Your task to perform on an android device: I would like to share the recording with my mom at violetvanloon67@gmail.com so she could listen to it as well.
Image 0: 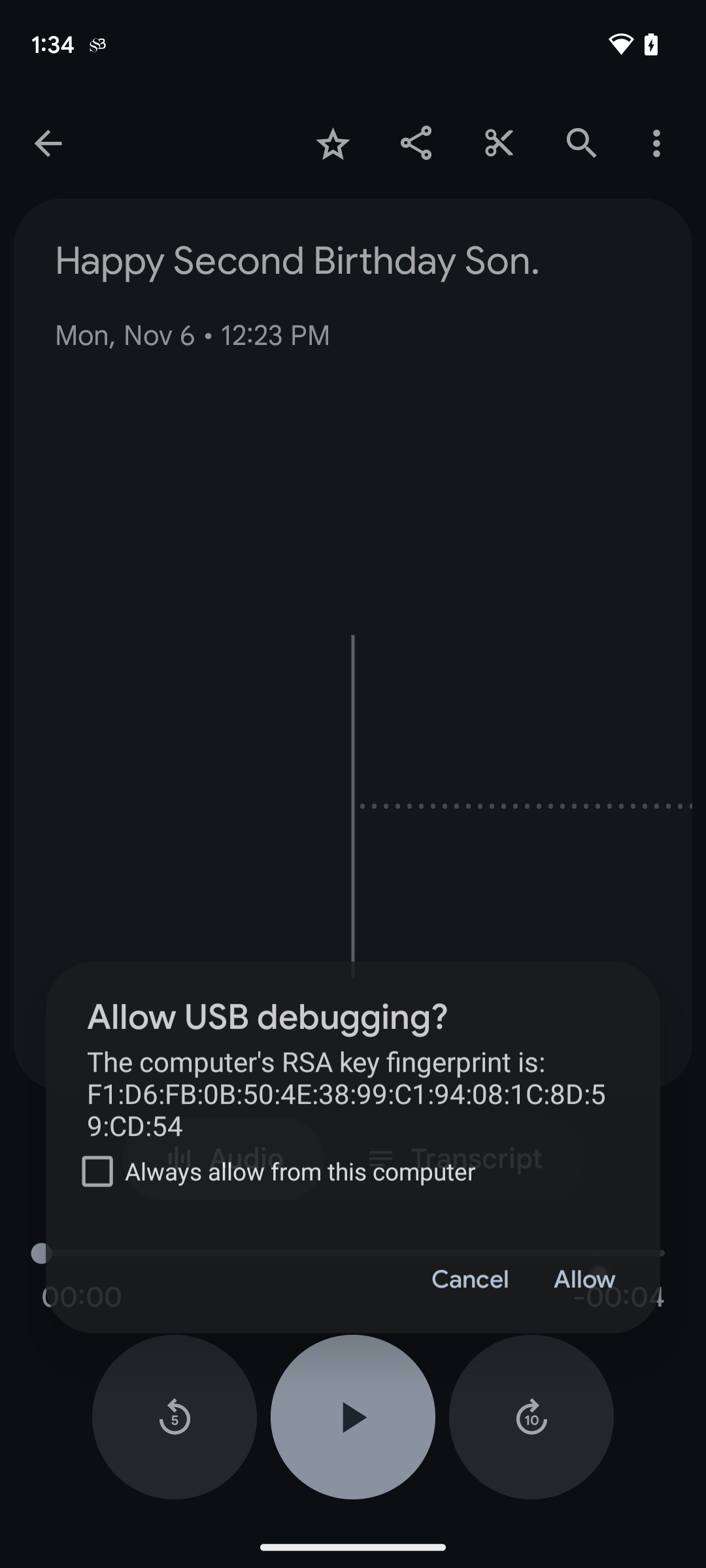
Step 0: wait
Image 1: 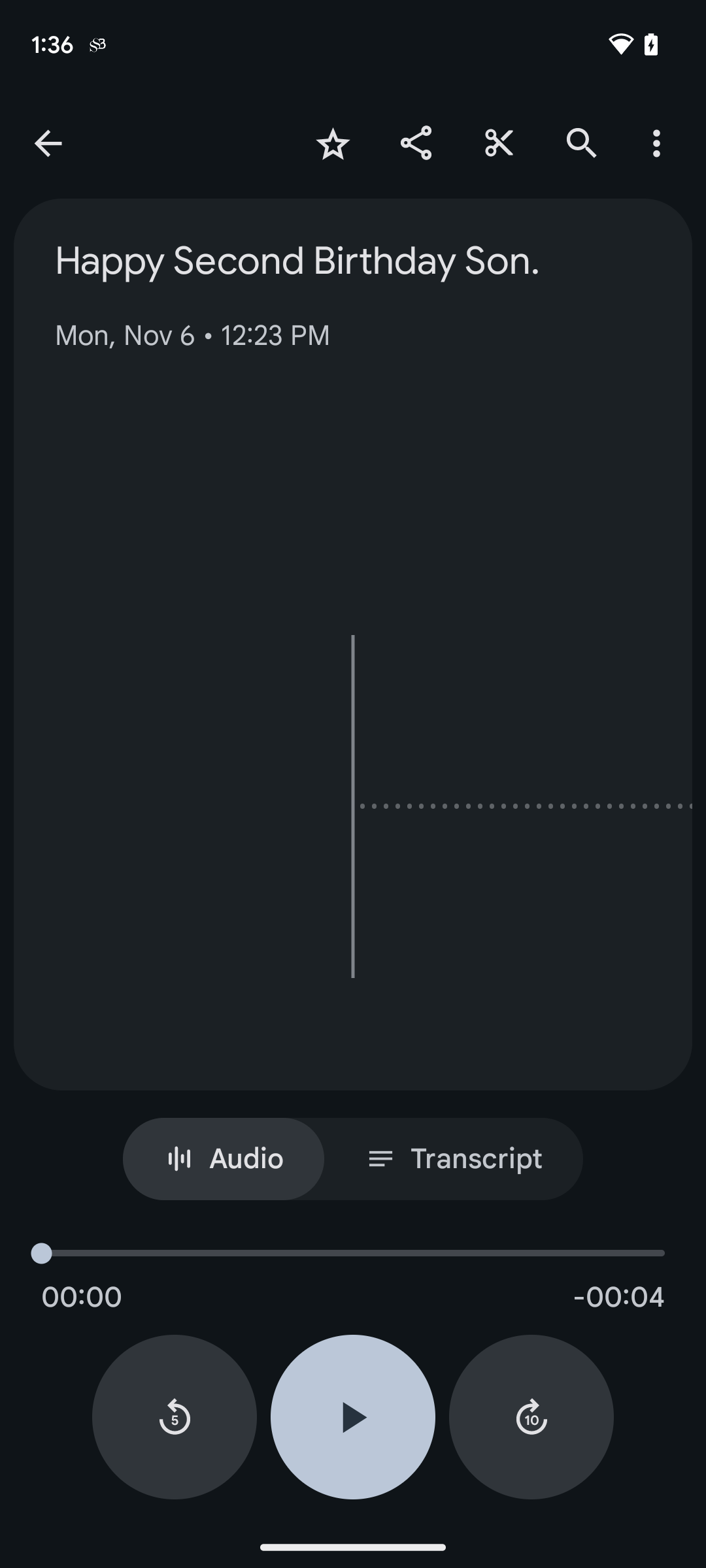
Click on the share icon on the top of the screen.
Step 1: click (416, 142)
Image 2: 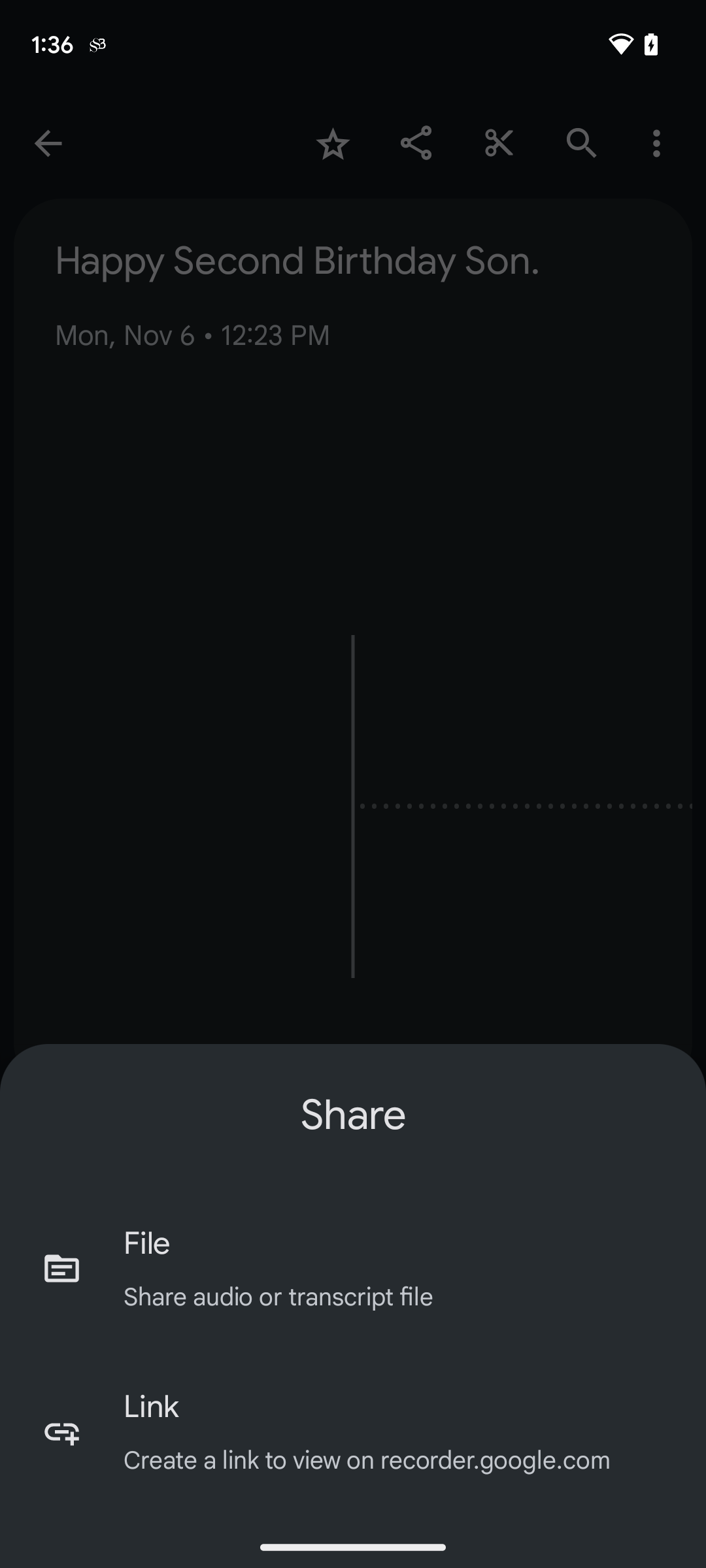
Click on the File option.
Step 2: click (353, 1267)
Image 4: 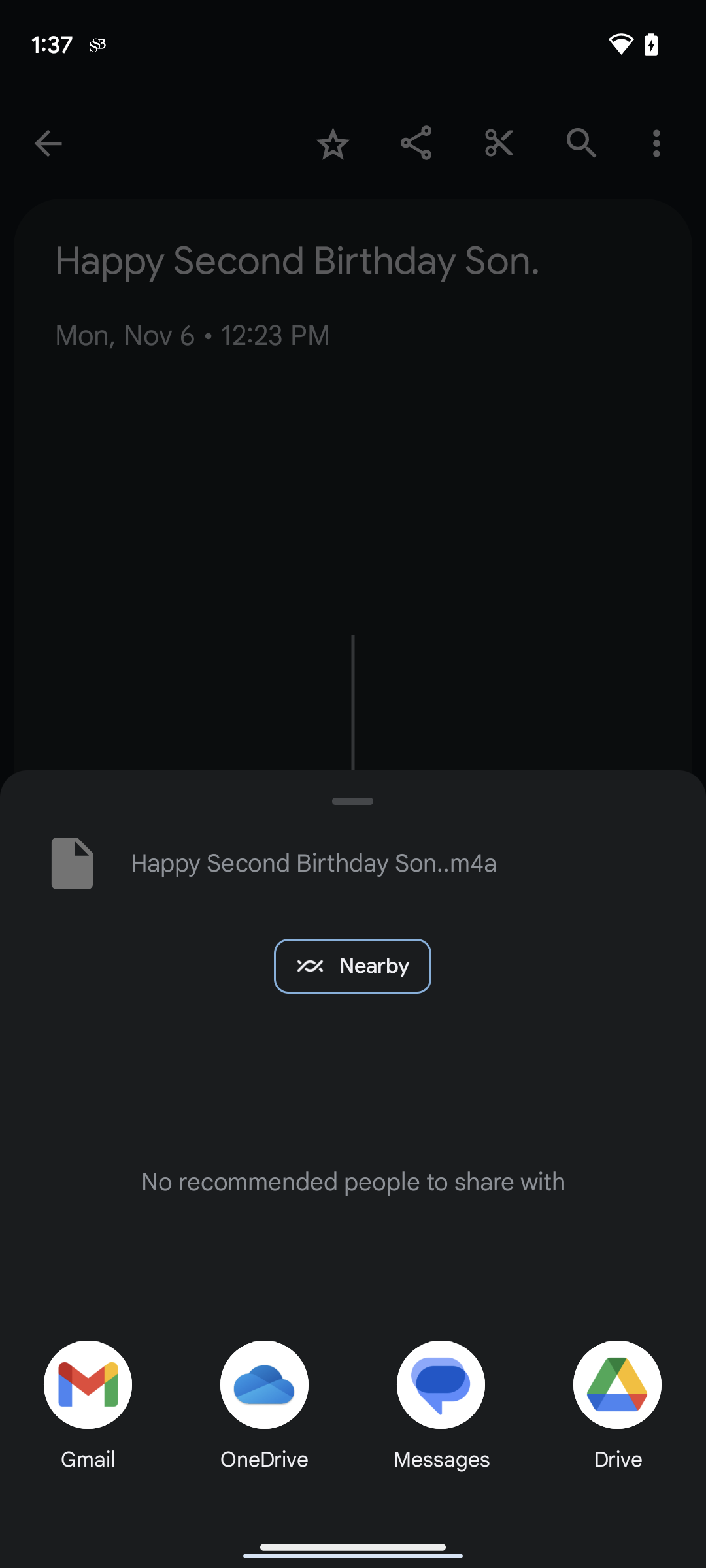
Click on Gmail icon.
Step 4: click (87, 1384)
Image 5: 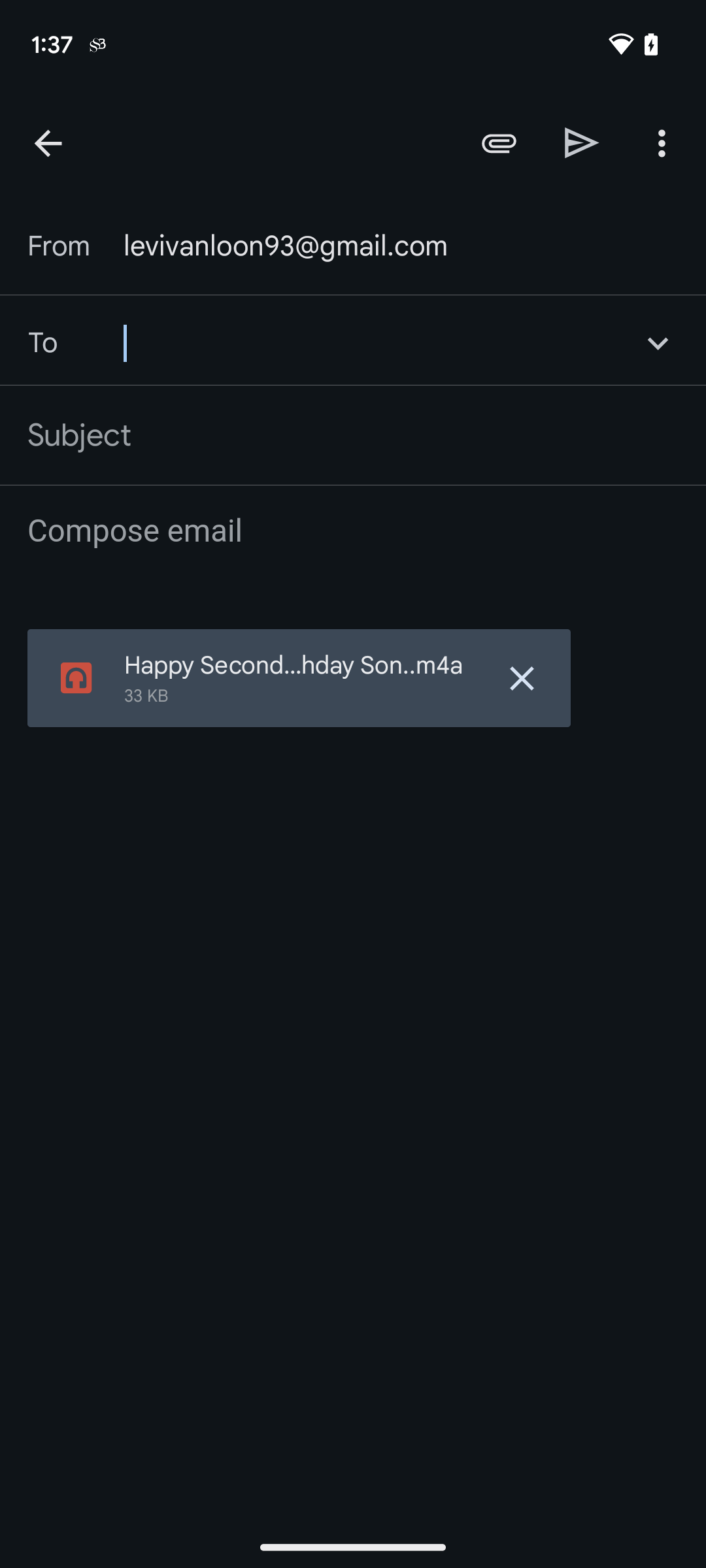
Enter violetvanloon67@gmail.com in the 'To' text box.
Step 5: type "violetvanloon67@gmail.com"
Image 6: 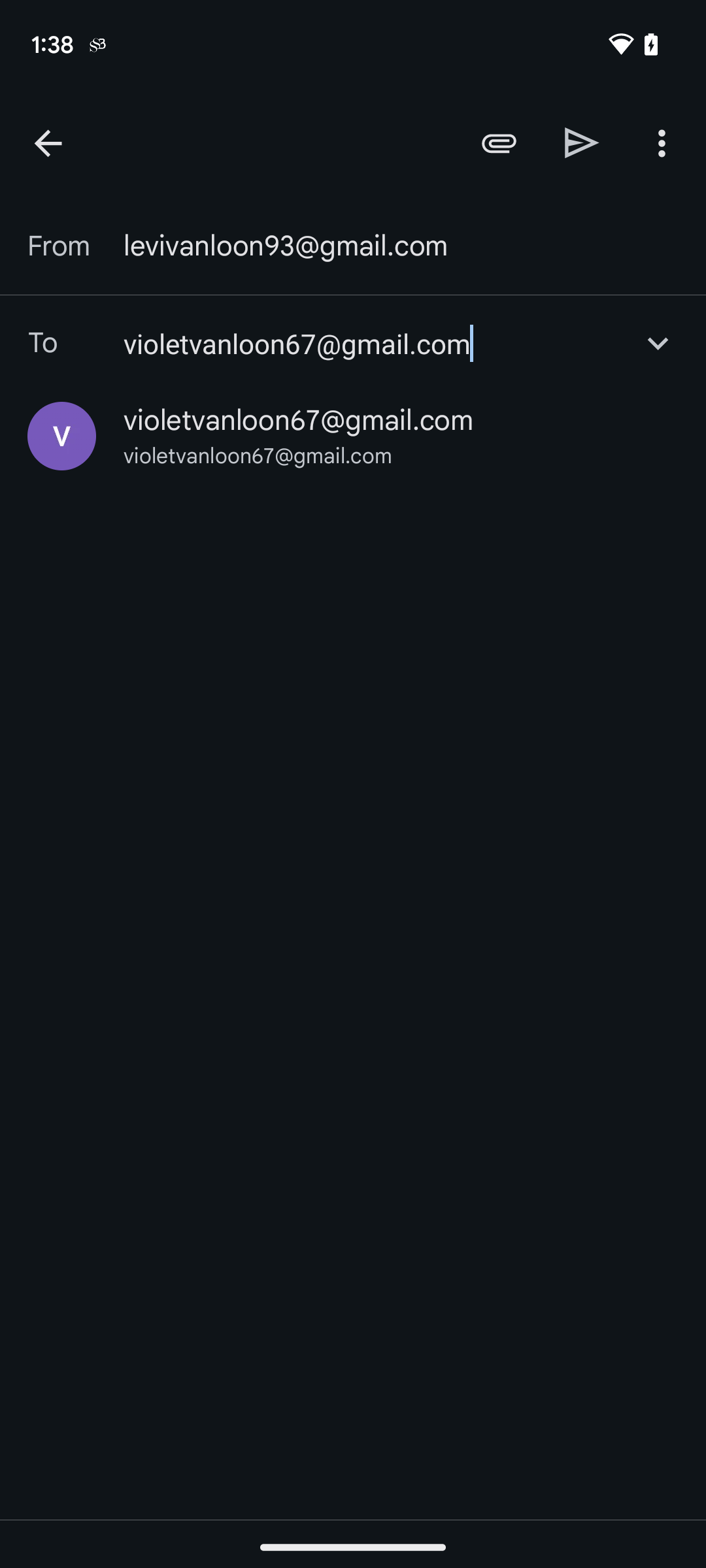
Click on the send button on the top right side of the screen.
Step 6: click (582, 142)